Your task to perform on an android device: Christmas is here, and my children adore the Ferrero Rocher chocolate, so searched for and ordered this using the DMart Ready app.
Image 0: 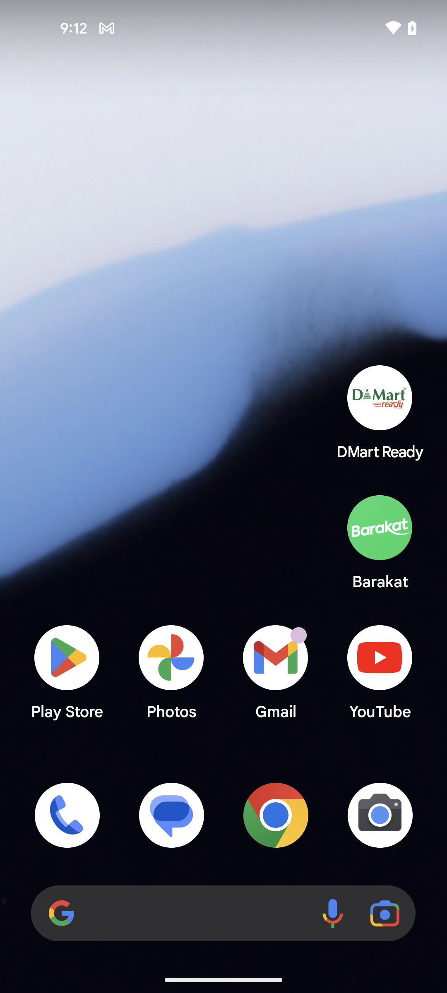
open the DMart Ready app
Step 0: open app "DMart Ready"
Image 1: 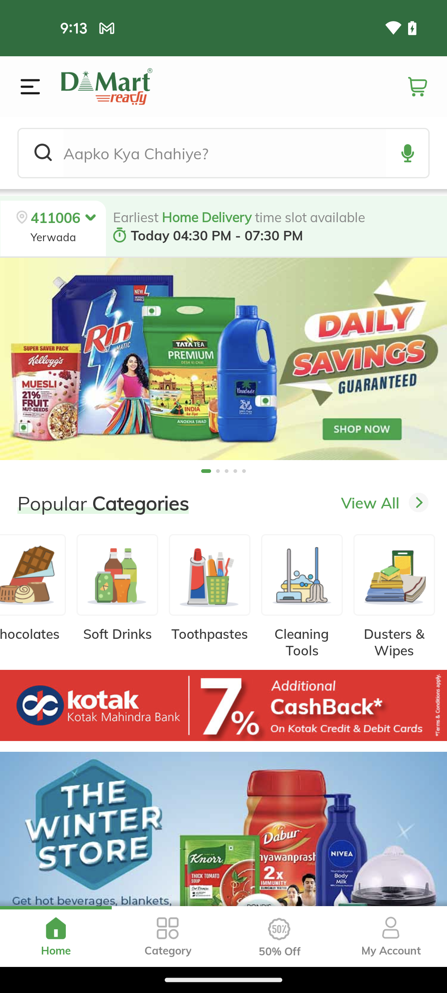
click on the search bar
Step 1: click (224, 153)
Image 2: 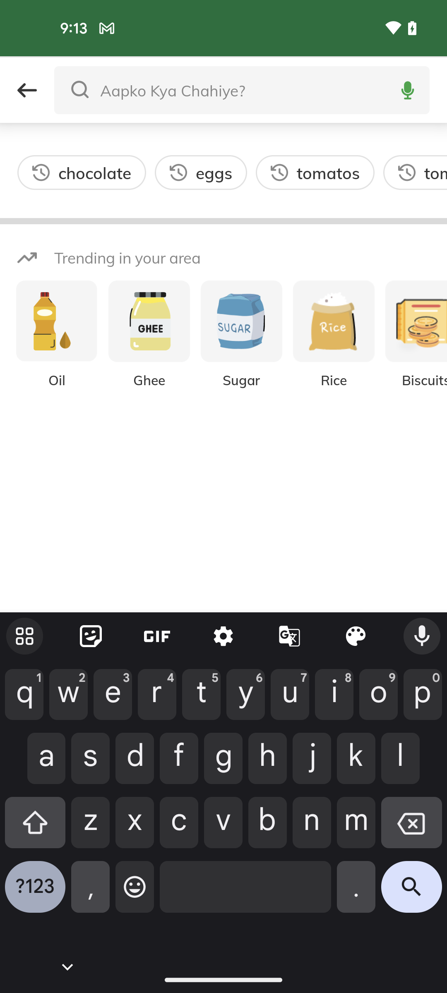
type chocolate
Step 2: type "chocolate"
Image 3: 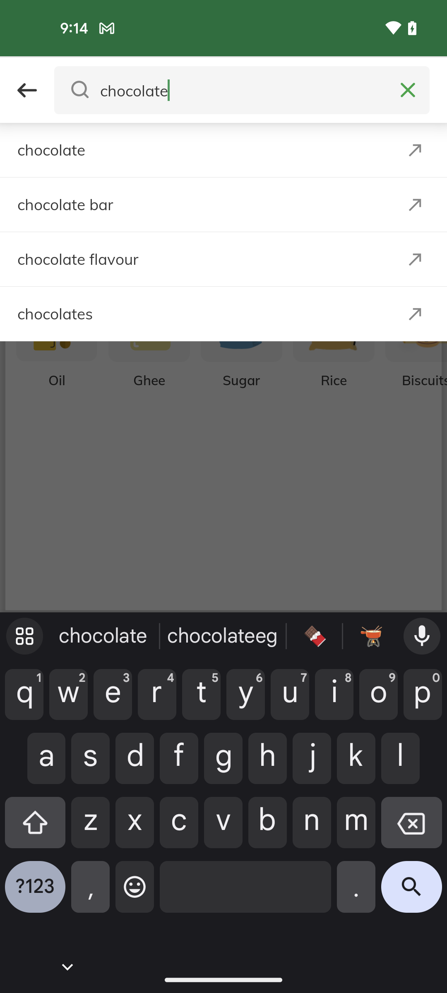
click on the search icon
Step 3: click (411, 893)